Your task to perform on an android device: I am looking for a new women  Sports shoe pair. I want to use Myntra's new app search feature because my old one is growing older 
Image 0: 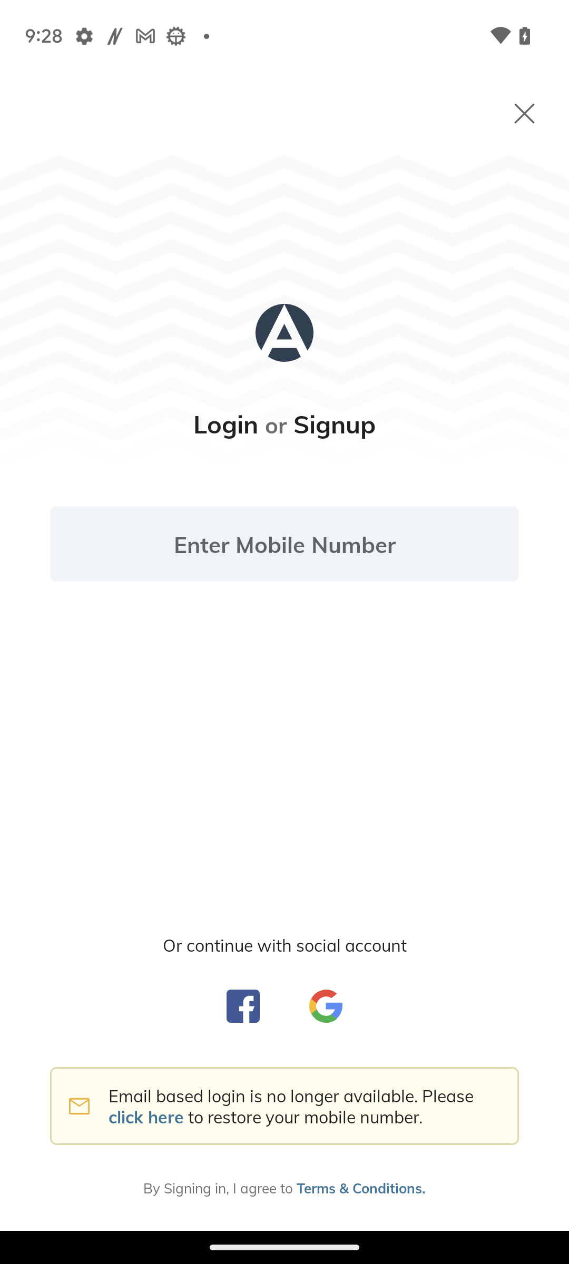
Open the Myntra app
Step 0: open app "Myntra"
Image 1: 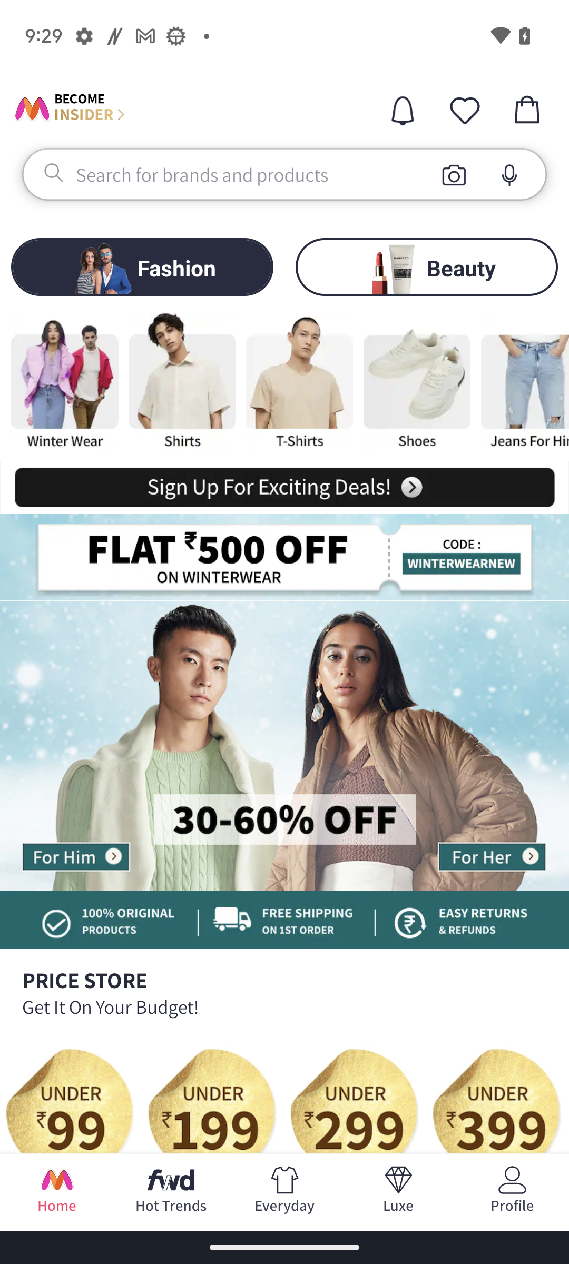
Click on the search bar
Step 1: click (309, 180)
Image 2: 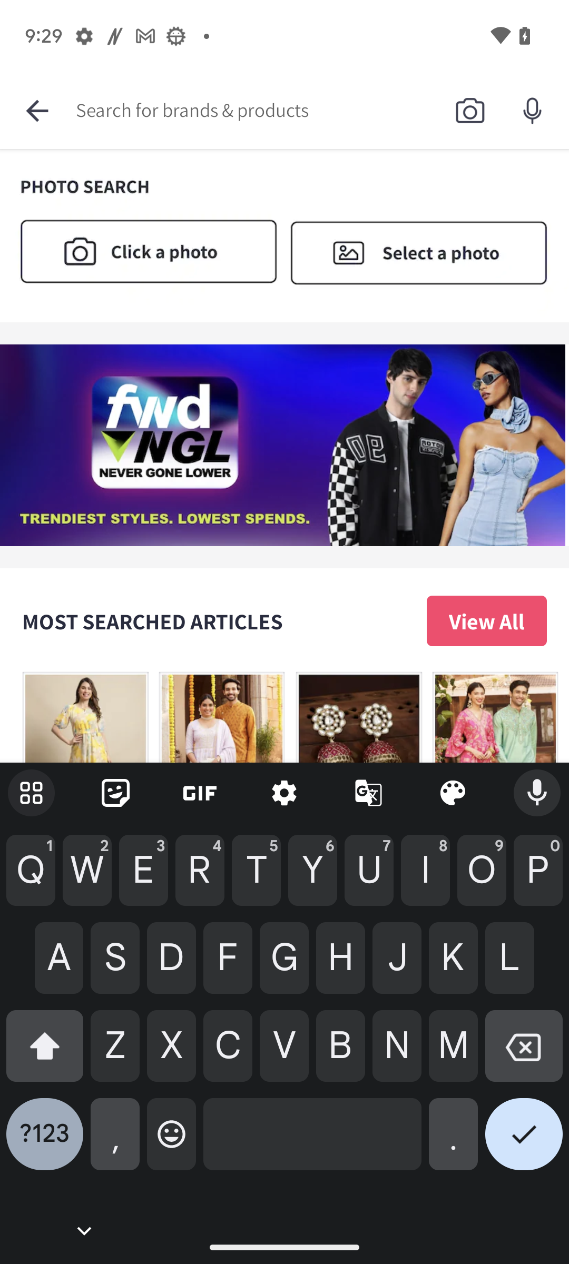
Type women sports shoes in search bar
Step 2: type "women sports shoes"
Image 3: 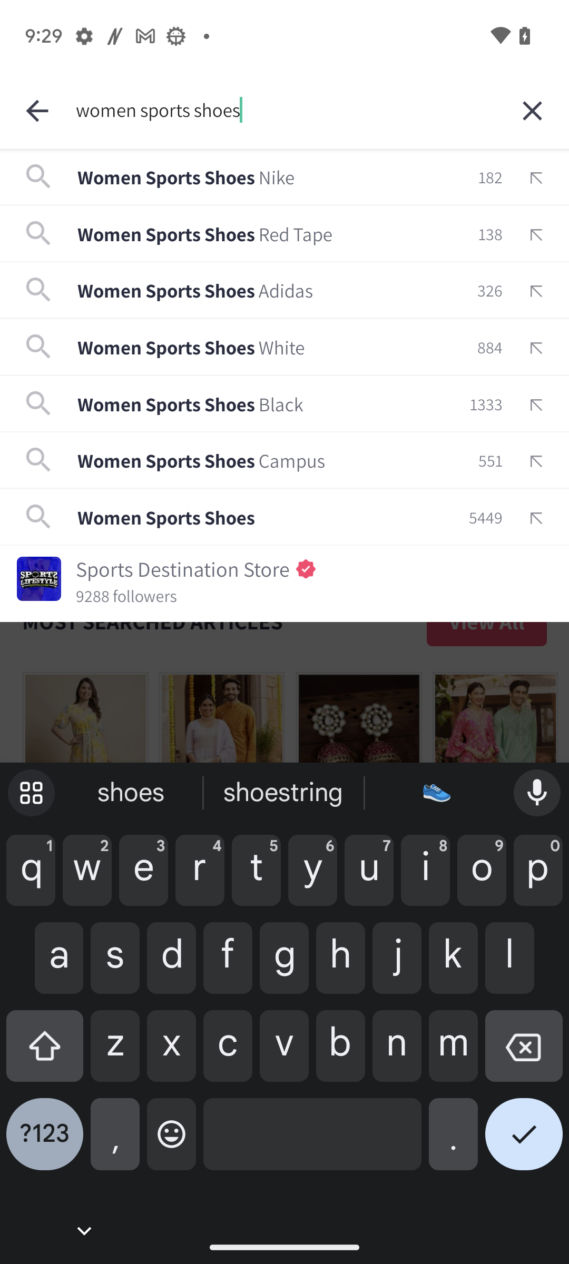
Click on the right tick key at the keyboard 
Step 3: click (524, 1142)